Your task to perform on an android device: I am planning to visit the Eiffel Tower from Delhi to Paris, so I want to search for flights on the Expedia app.
Image 0: 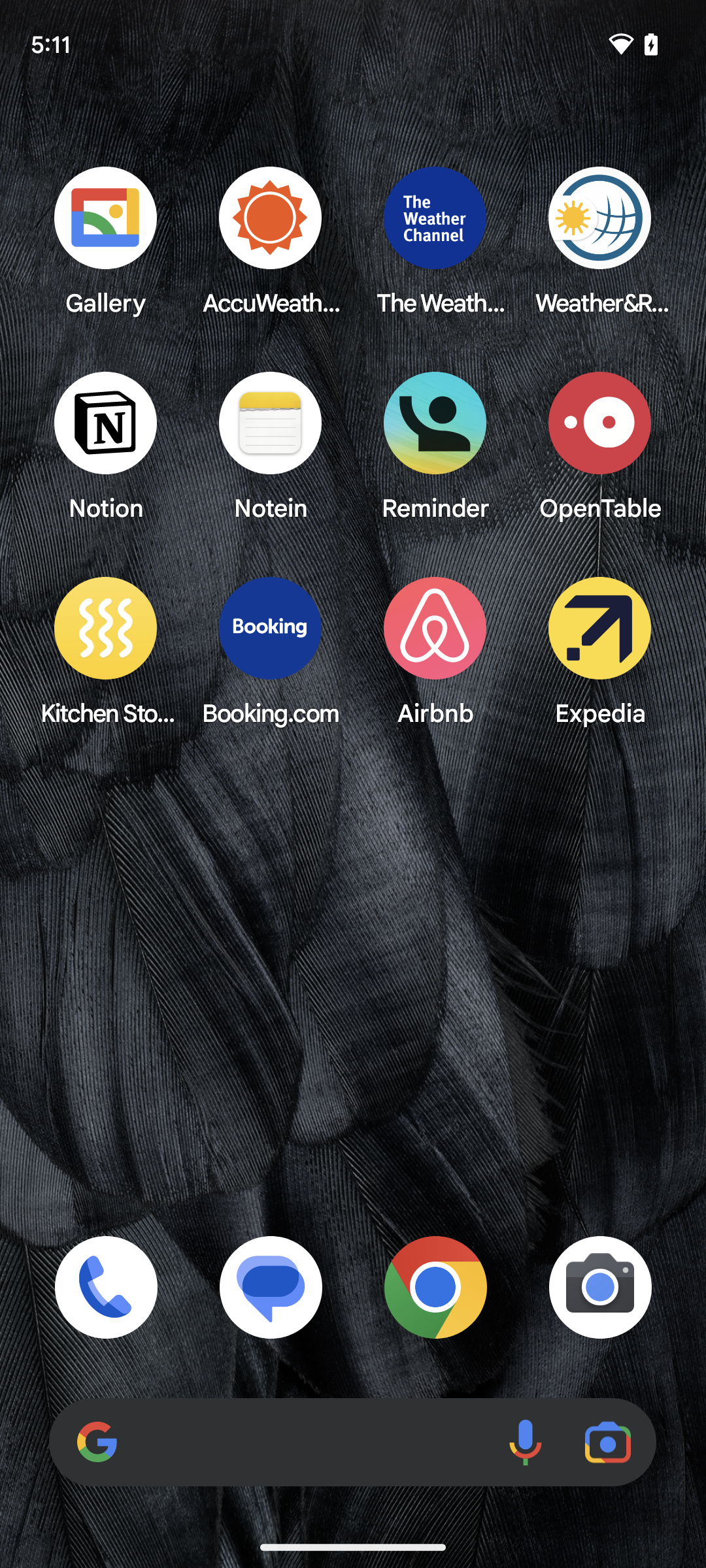
Step 0: wait
Image 1: 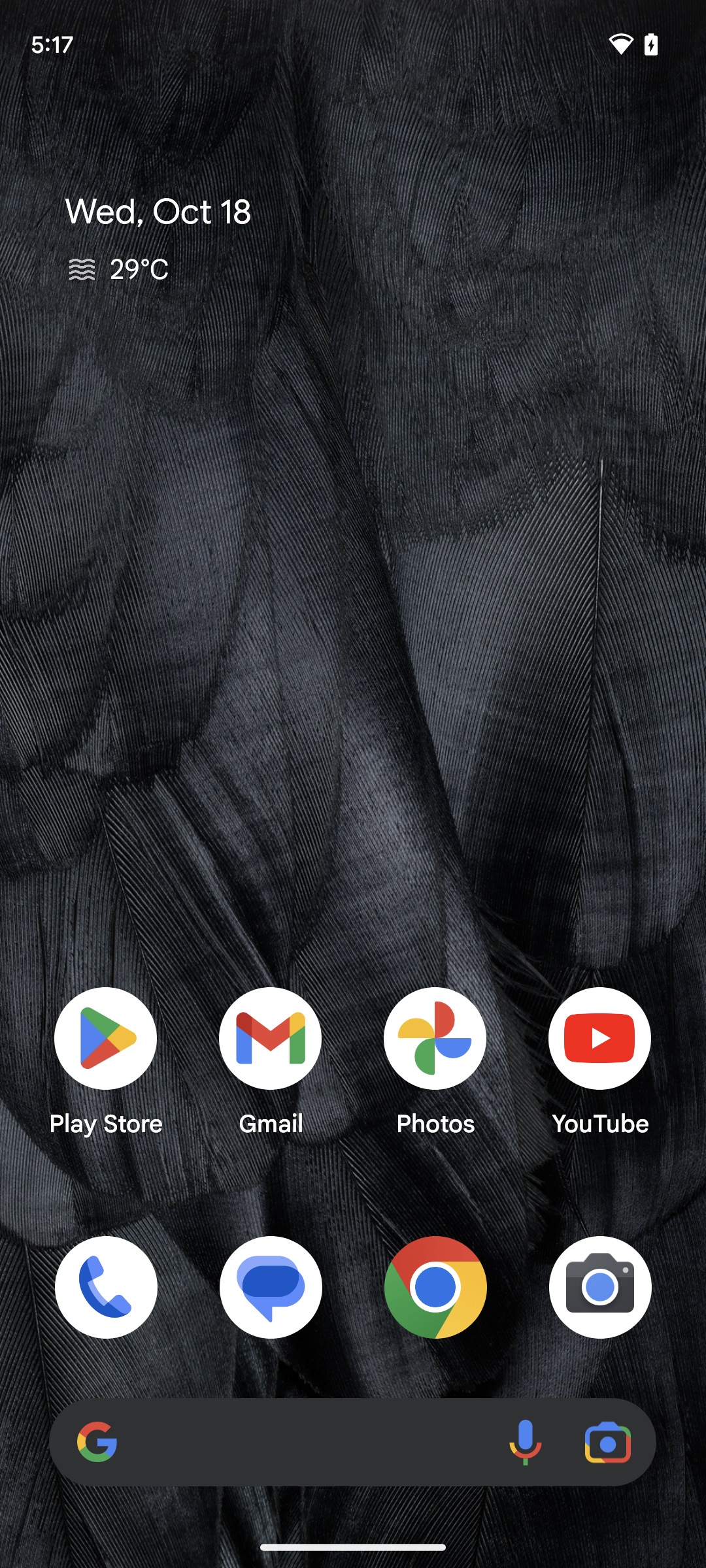
Open the expedia app.
Step 1: open app "Expedia"
Image 2: 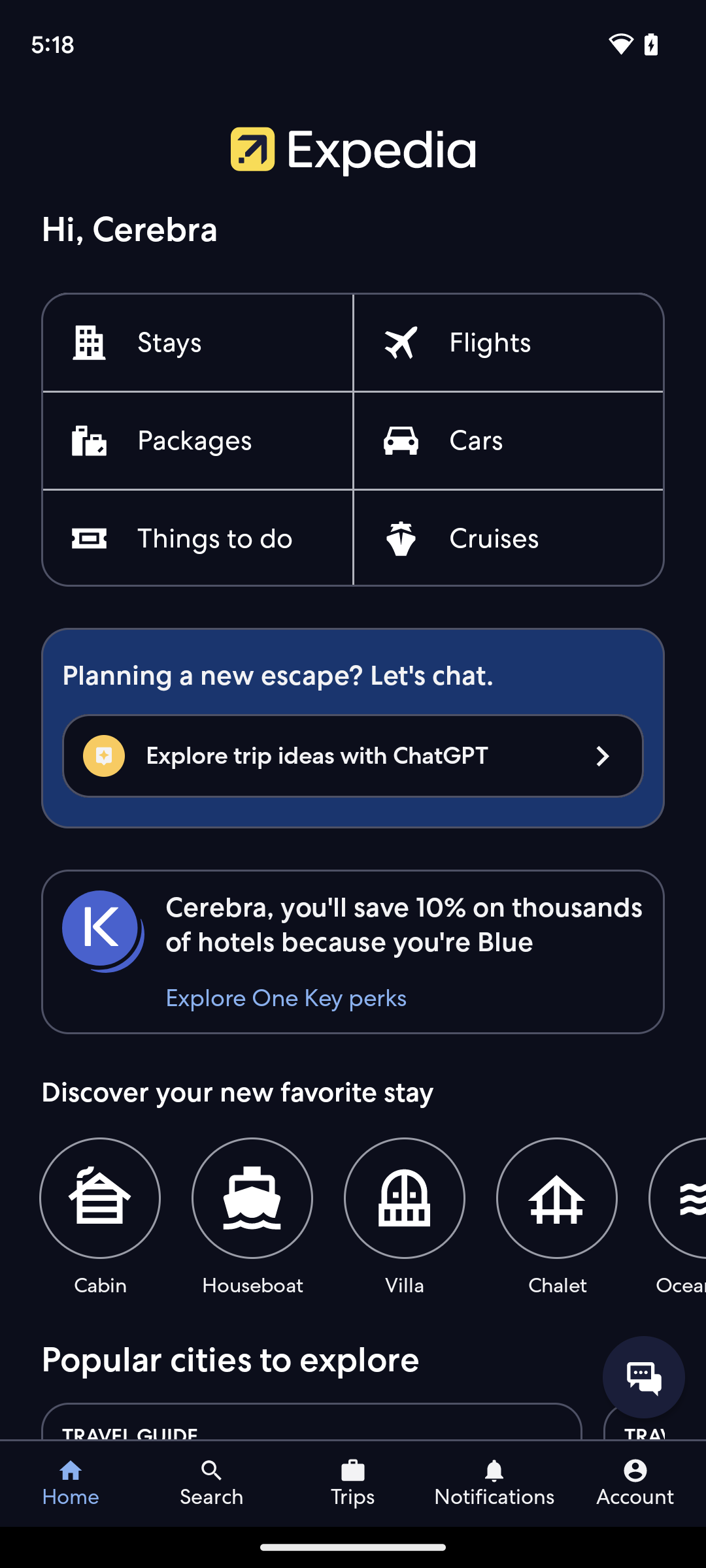
Tap on the flight icon present on the screen.
Step 2: click (490, 343)
Image 3: 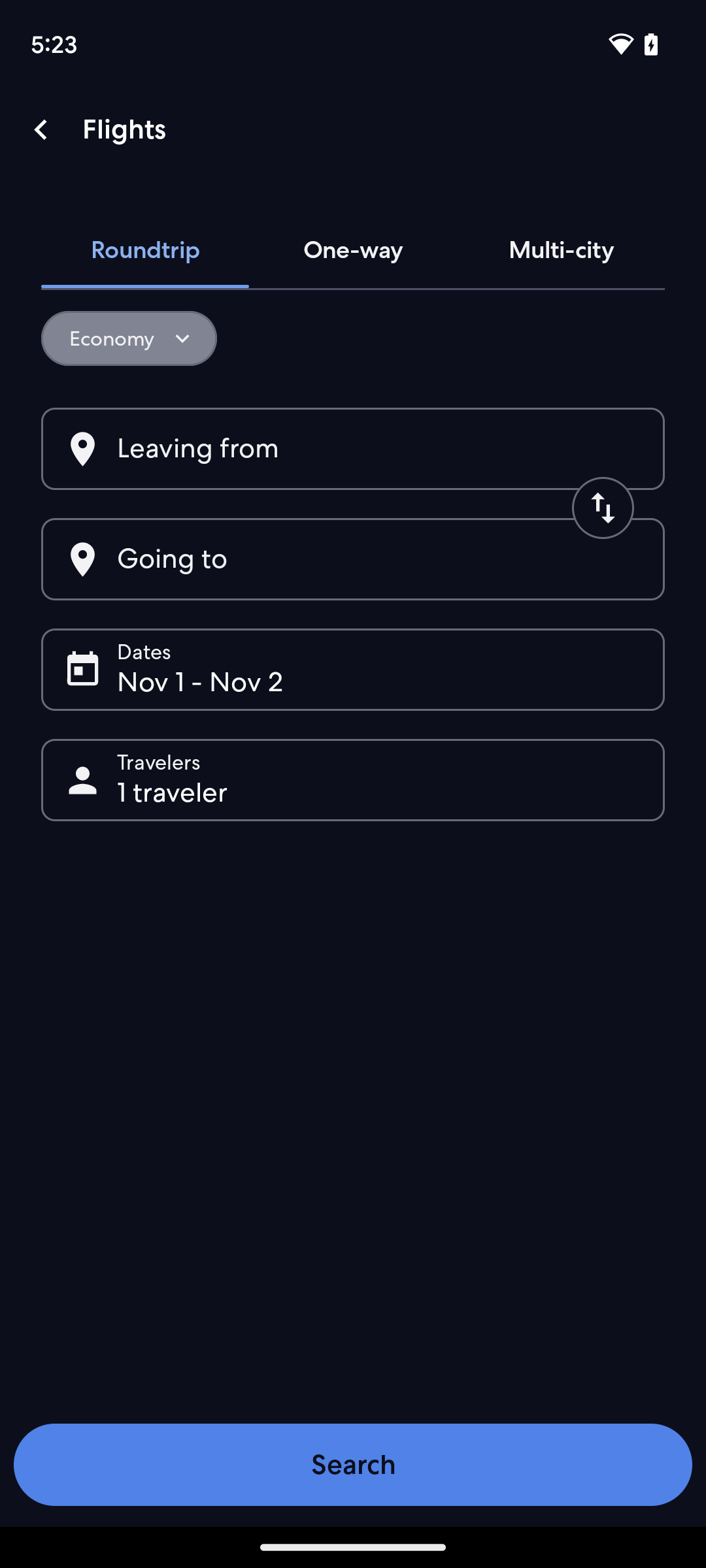
Tap on the one-way.
Step 3: click (353, 250)
Image 4: 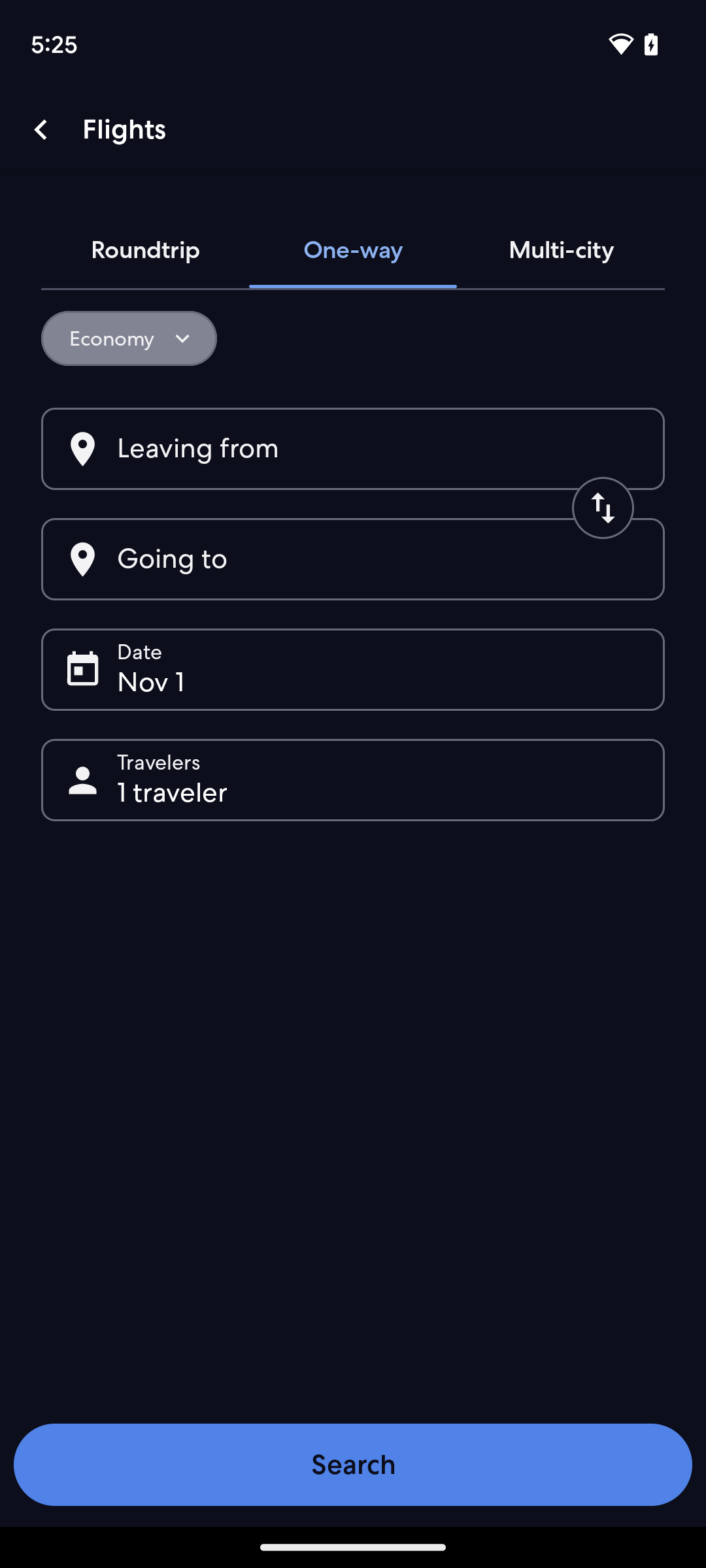
Tap on the one-way.
Step 4: wait
Image 5: 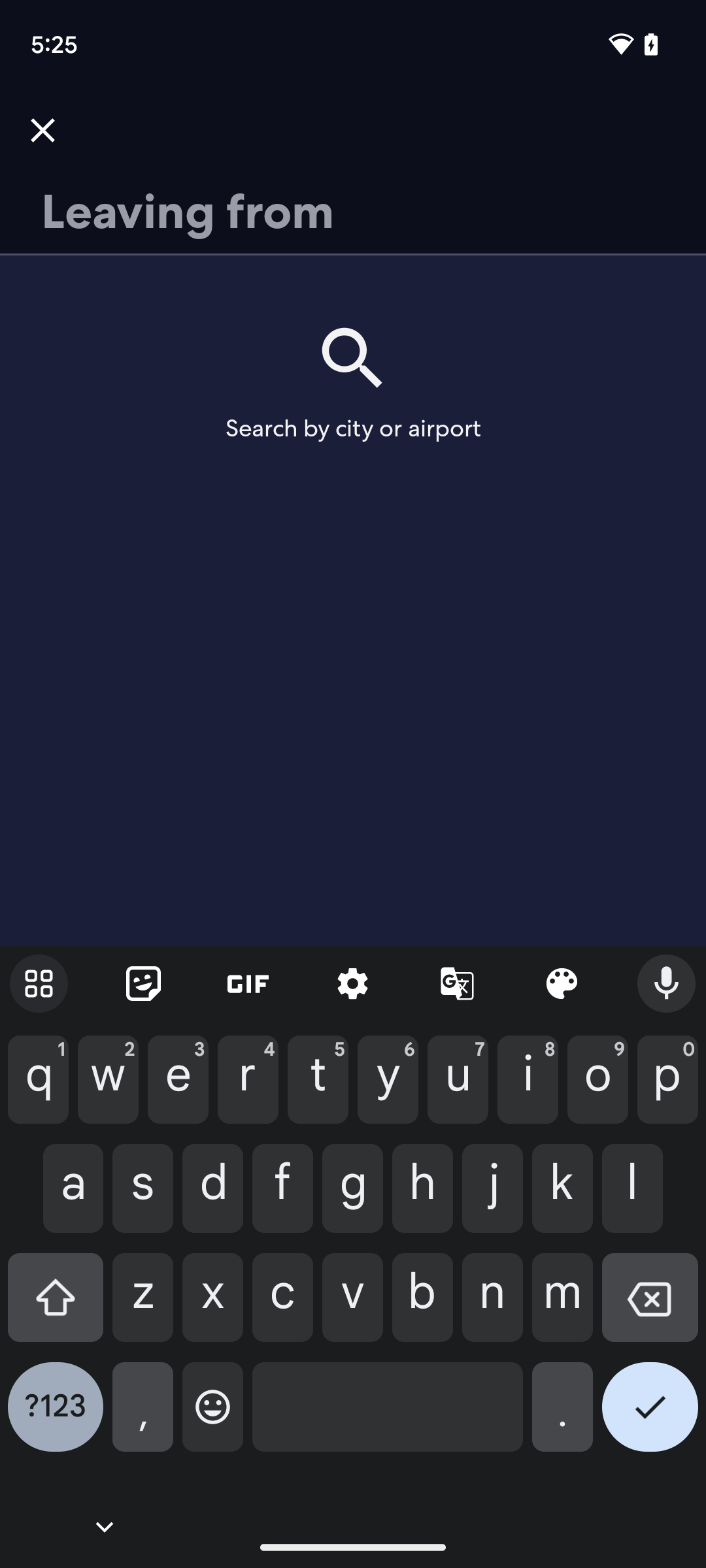
Search for a flight from Delhi to Paris.
Step 5: type "New delhi"
Image 6: 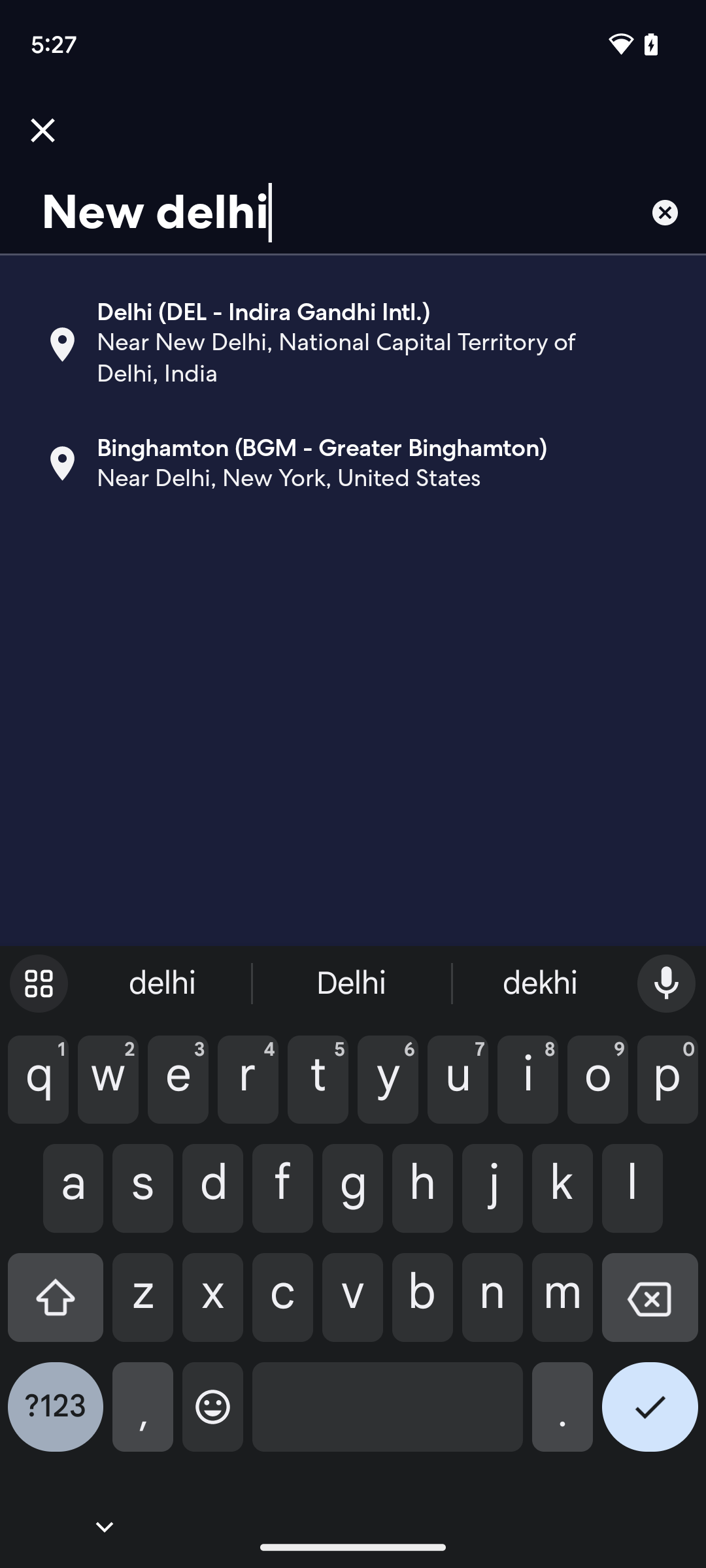
Search for a flight from Delhi to Paris.
Step 6: wait
Image 7: 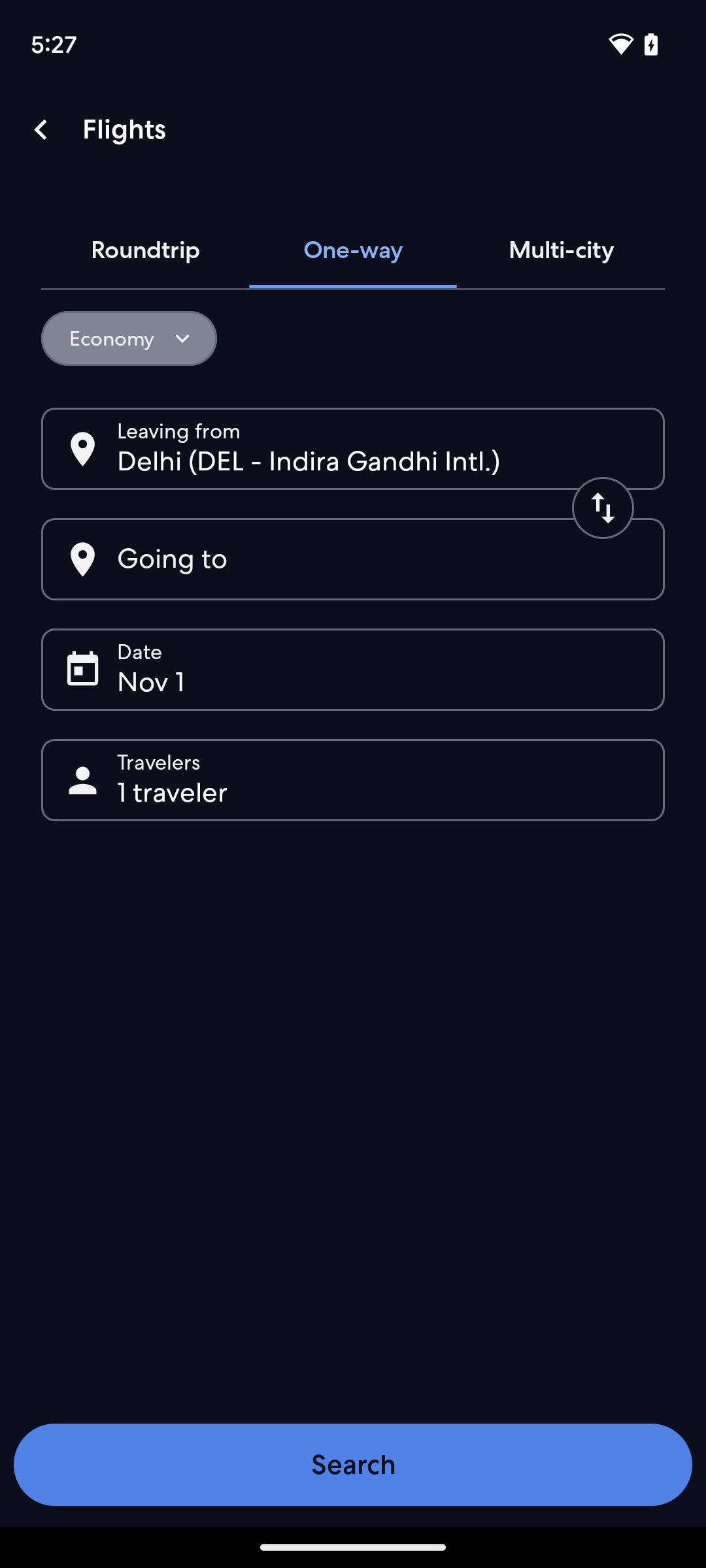
Tap on going to
Step 7: click (172, 559)
Image 8: 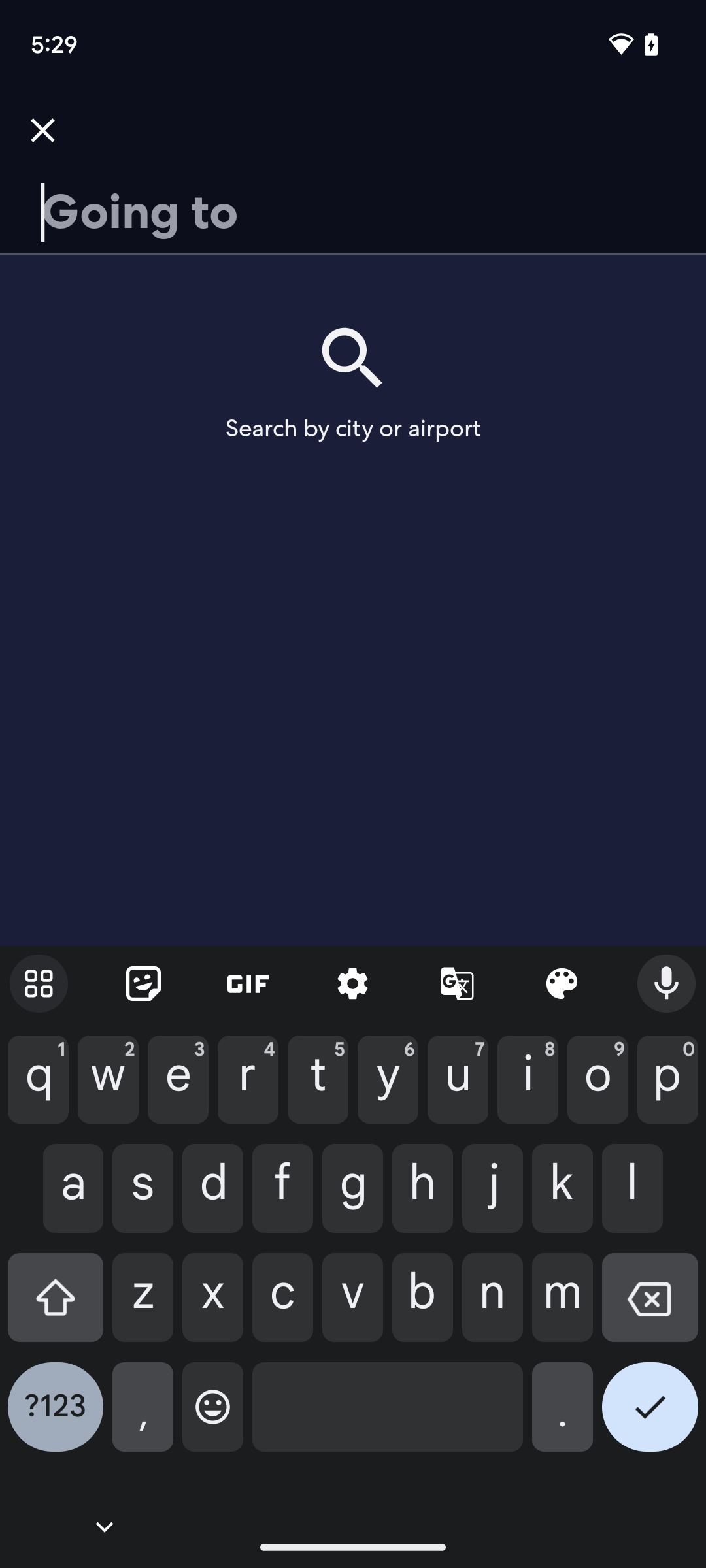
Tap on going to
Step 8: wait
Image 9: 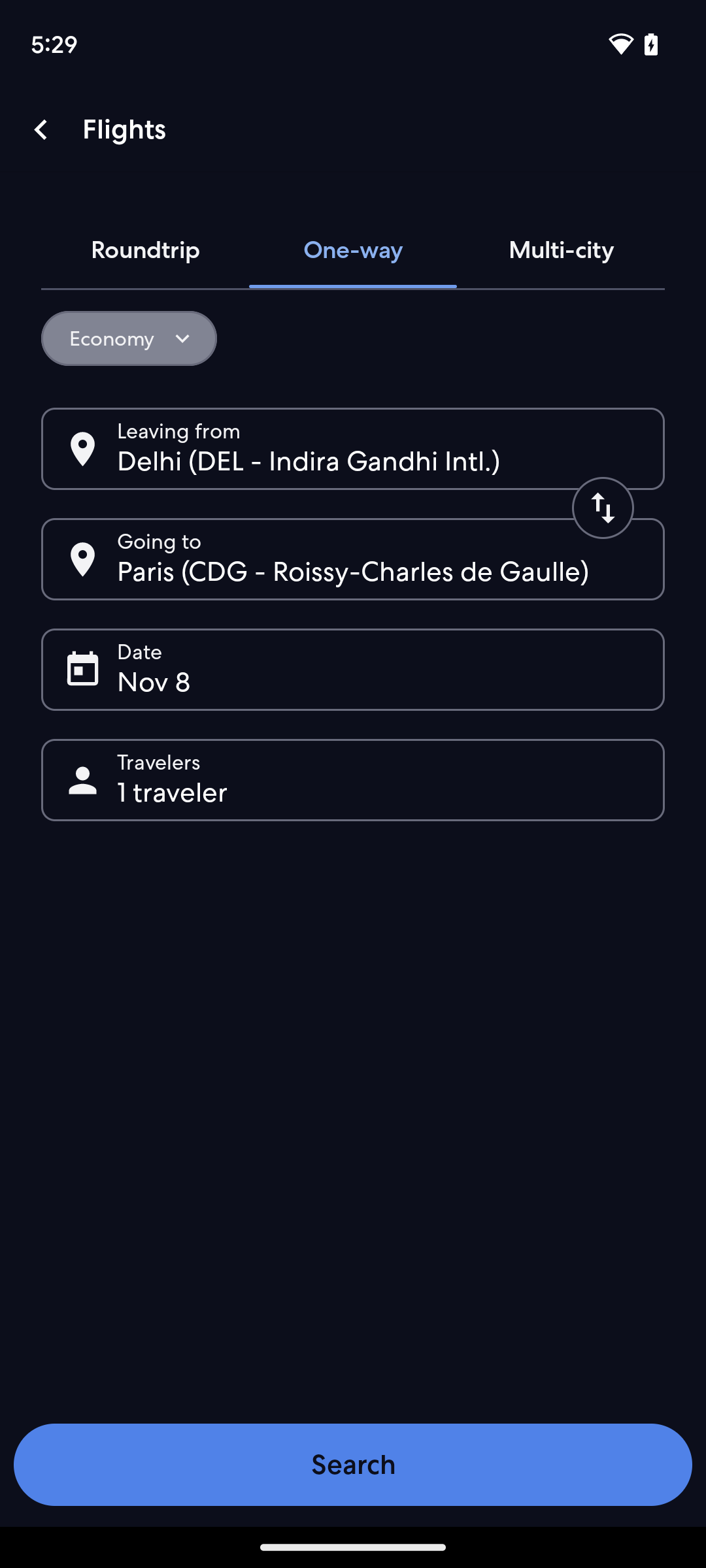
Tap on search.
Step 9: click (353, 1465)